Your task to perform on an android device: In the FormsApp app, Add a Short Answer Field and add  Full Name as Question
Image 0: 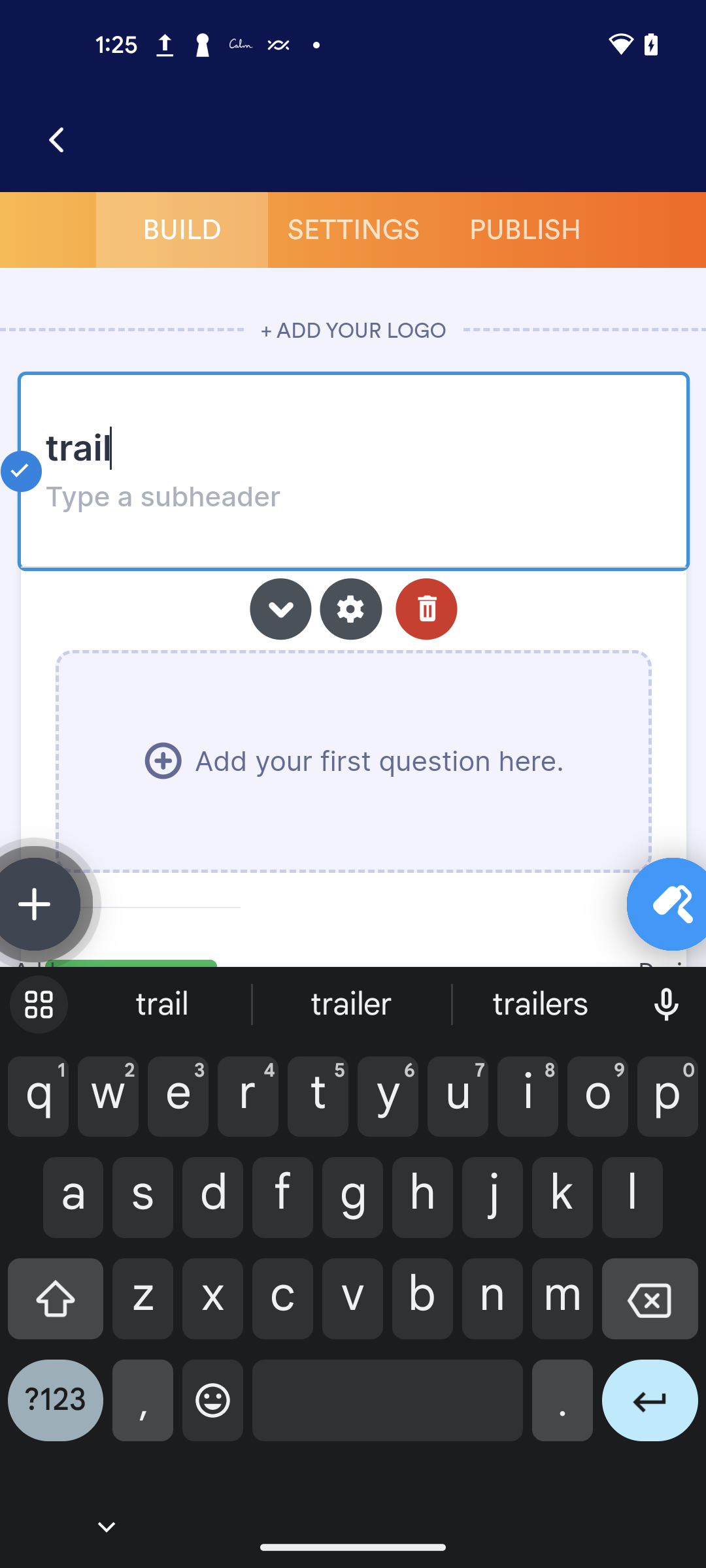
Open the FormsApp app
Step 0: open app "FormsApp"
Image 1: 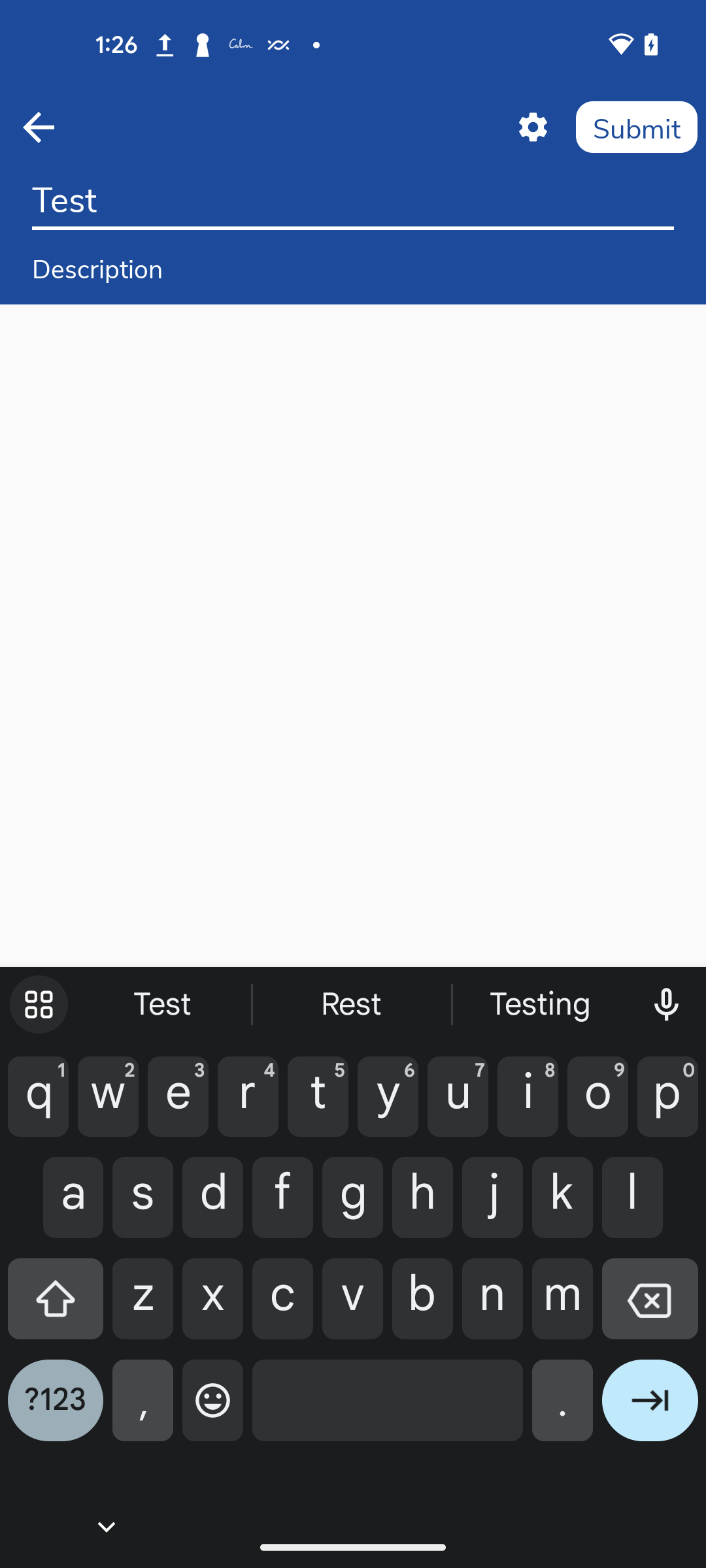
Click on the Down arrow key at the bottom left of the screen
Step 1: click (106, 1526)
Image 2: 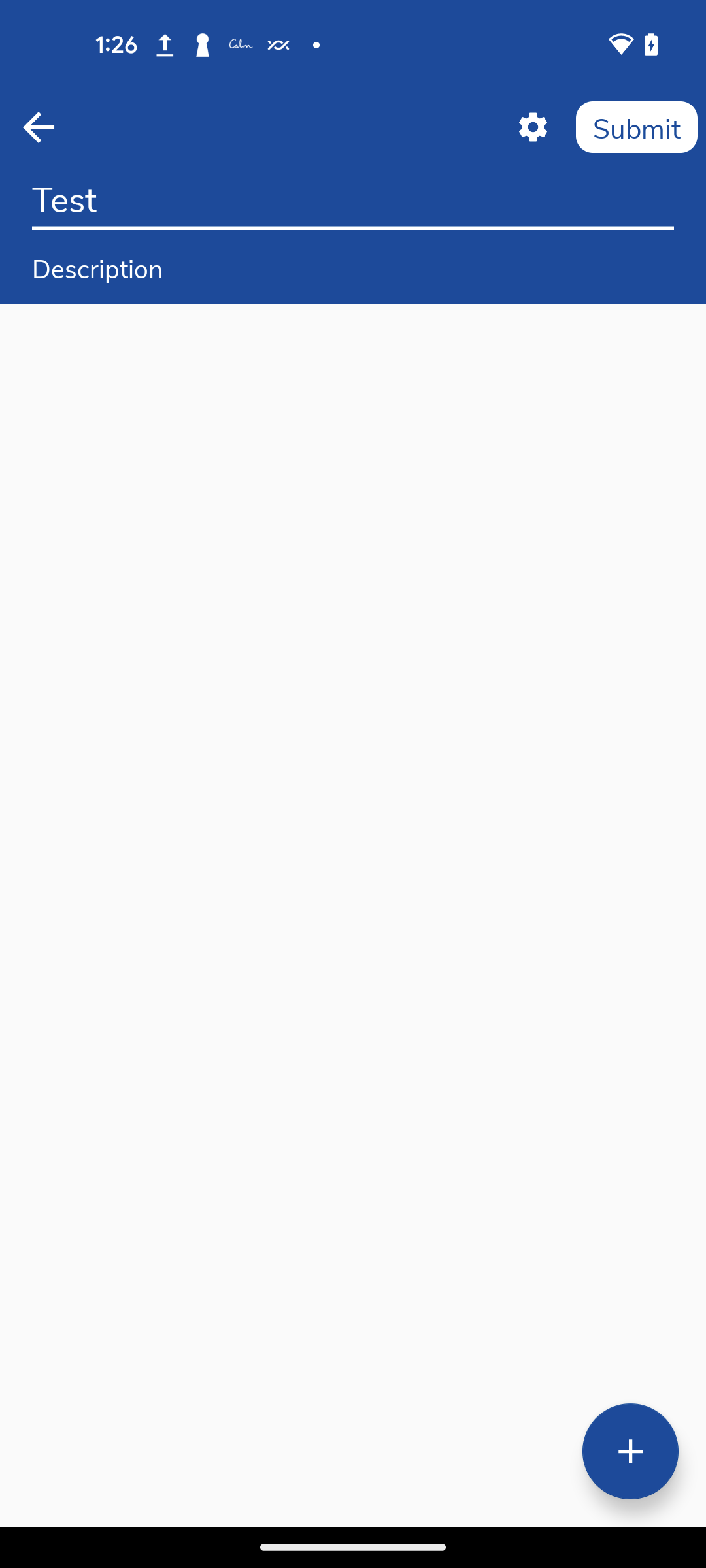
Click on the Plus icon at the bottom right corner of the screen
Step 2: click (630, 1450)
Image 3: 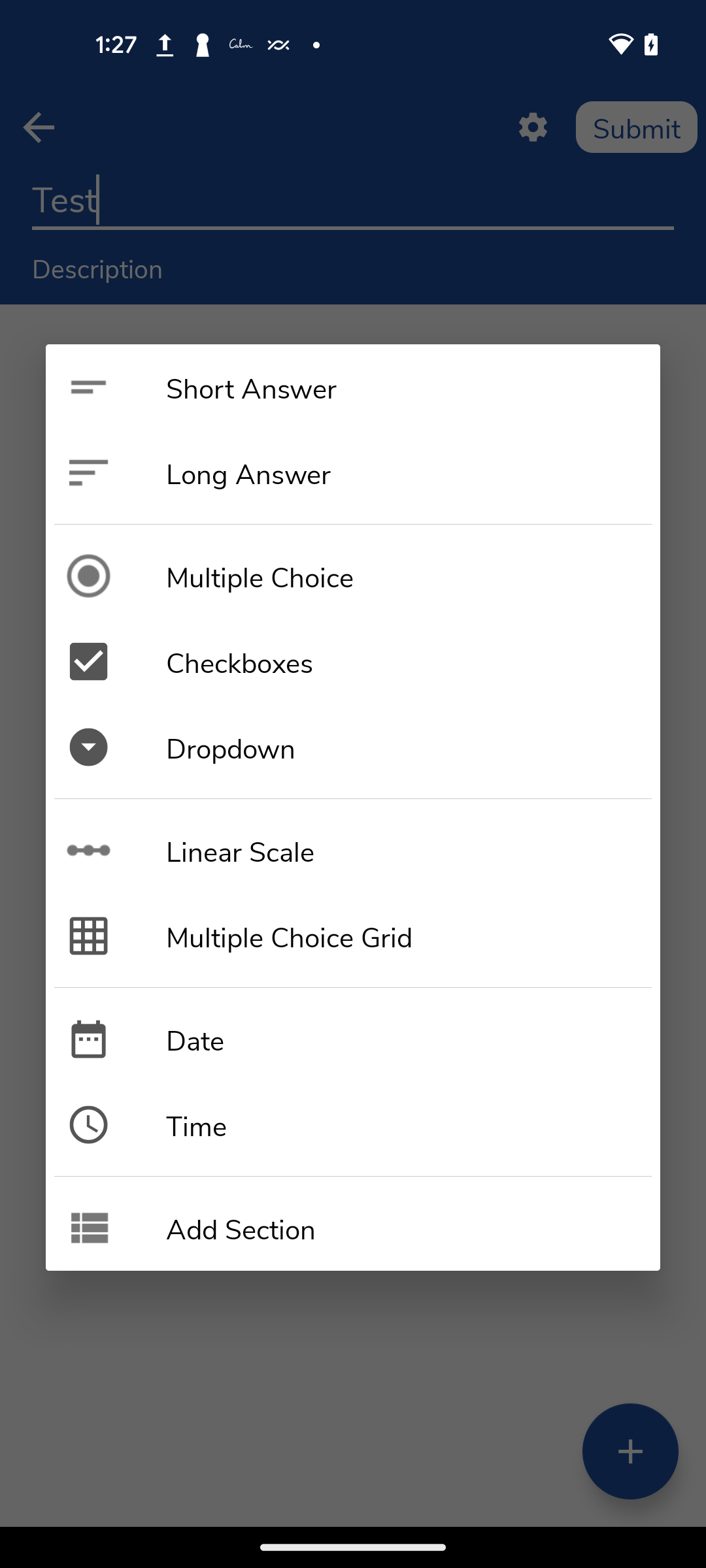
Click on the Short Answer tab
Step 3: click (409, 387)
Image 4: 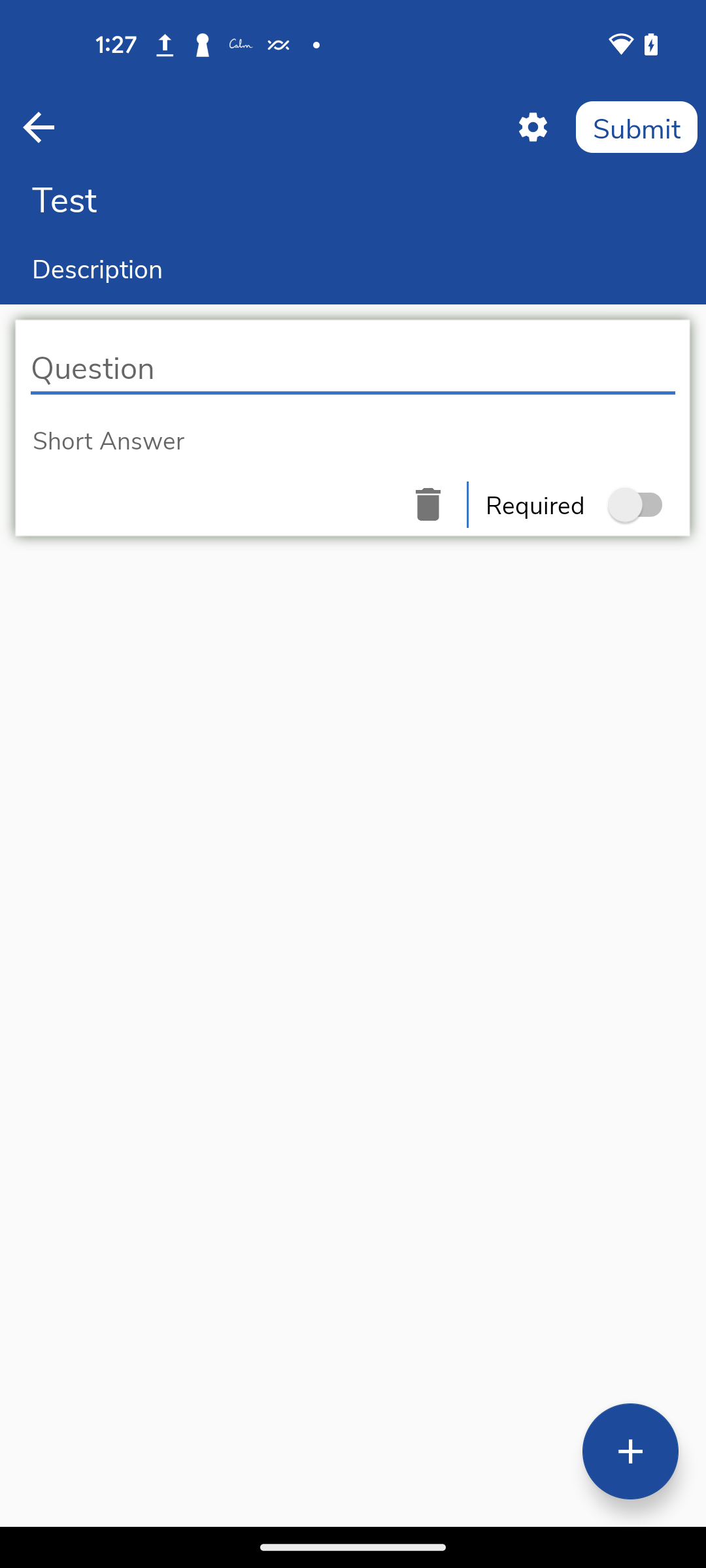
Click on the Question field
Step 4: click (353, 367)
Image 5: 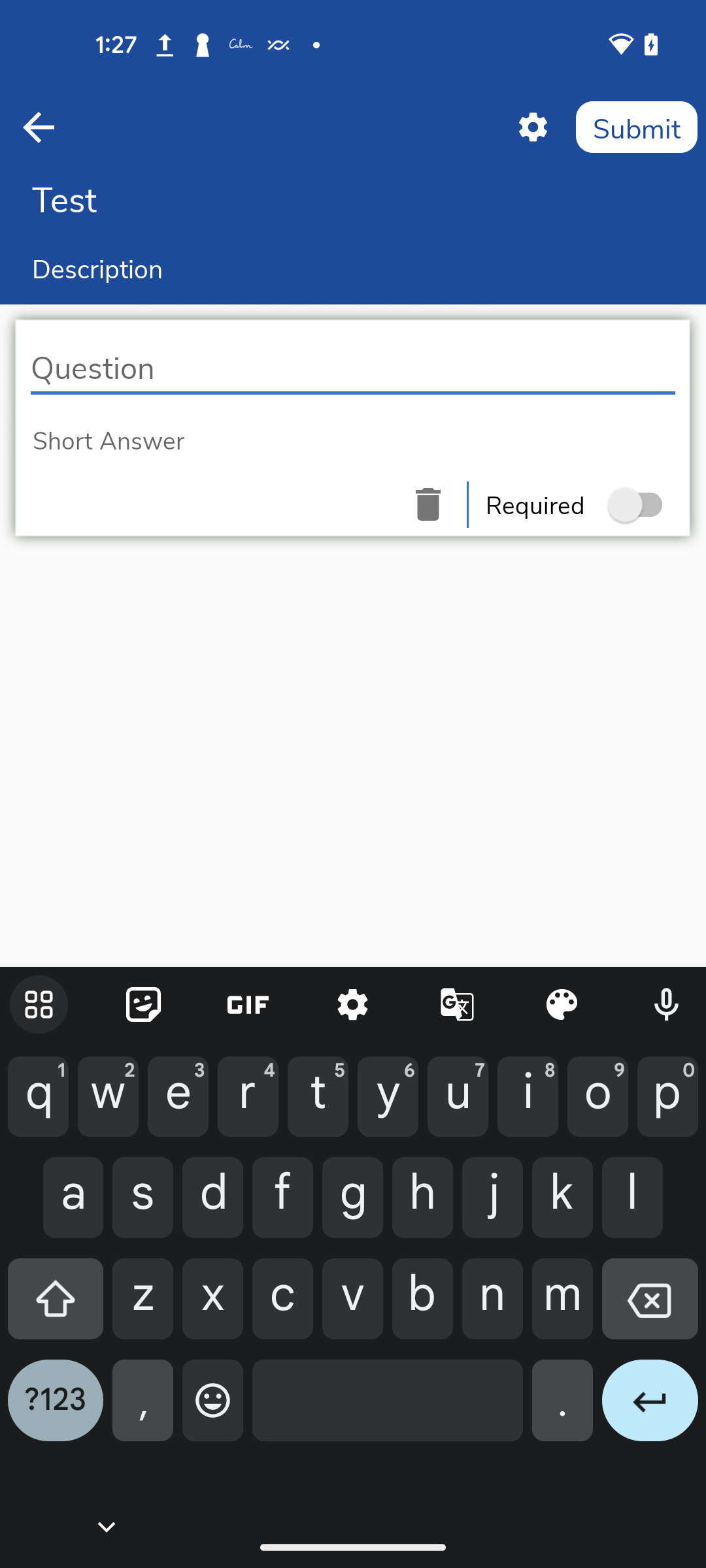
Add Full Name as Question
Step 5: type "Full Name"